Your task to perform on an android device: Shop for sneakers and athletic shoes by applying the sneakers and athletic shoes filters in the men's shoe categories in the Etsy app.
Image 0: 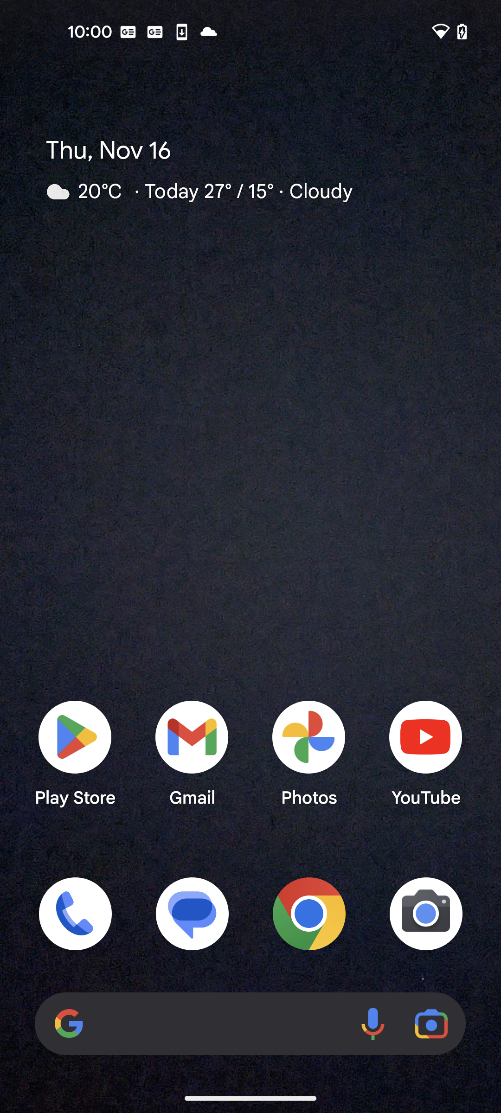
Open the Etsy app
Step 0: open app "Etsy"
Image 2: 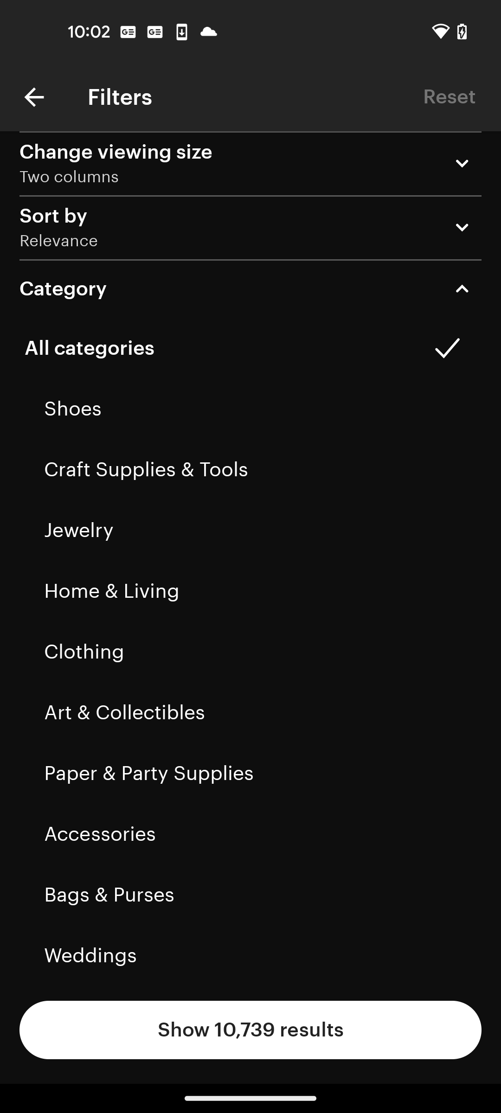
Select the shoes category
Step 2: click (243, 409)
Image 3: 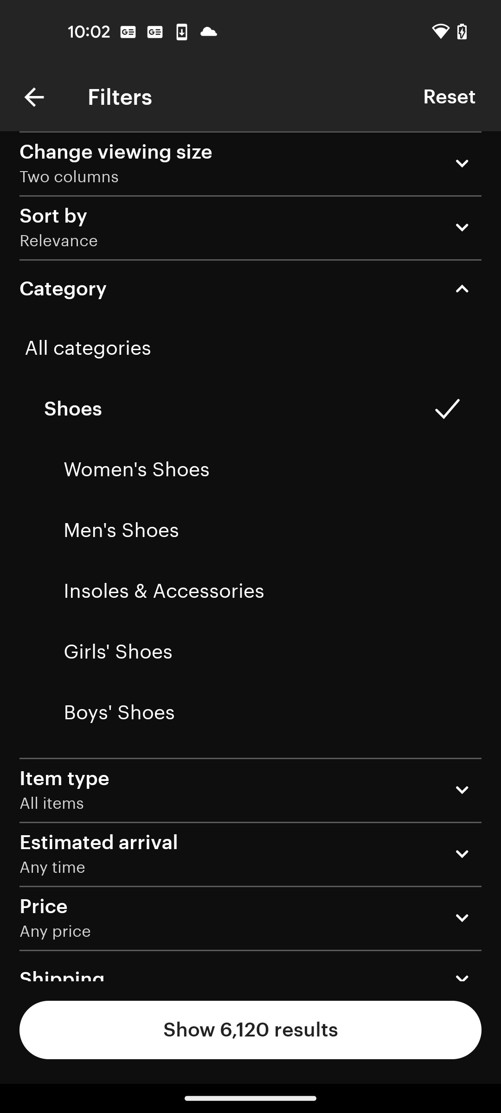
Go to the men's Shoes category
Step 3: click (243, 530)
Image 4: 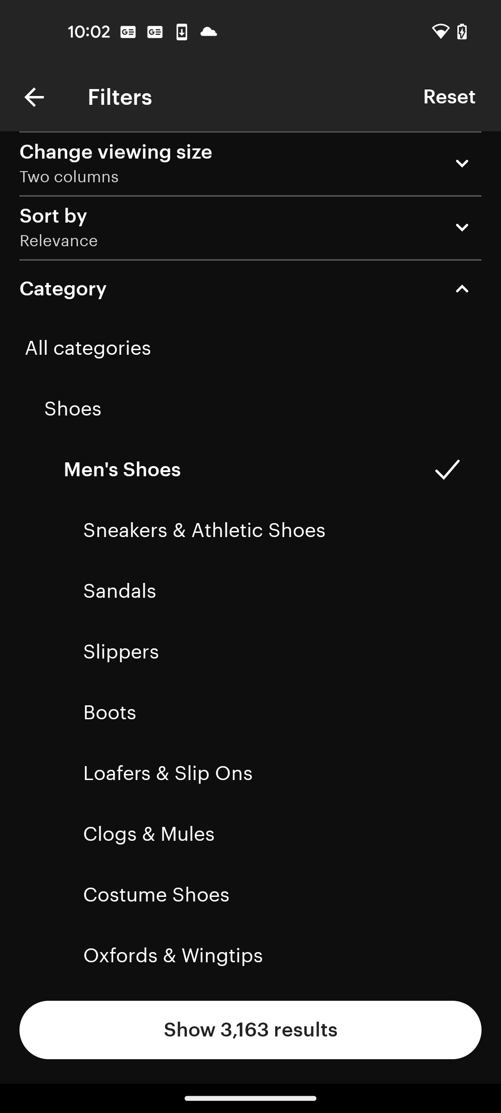
Choose the sneakers and athletic shoes filter
Step 4: click (243, 530)
Image 5: 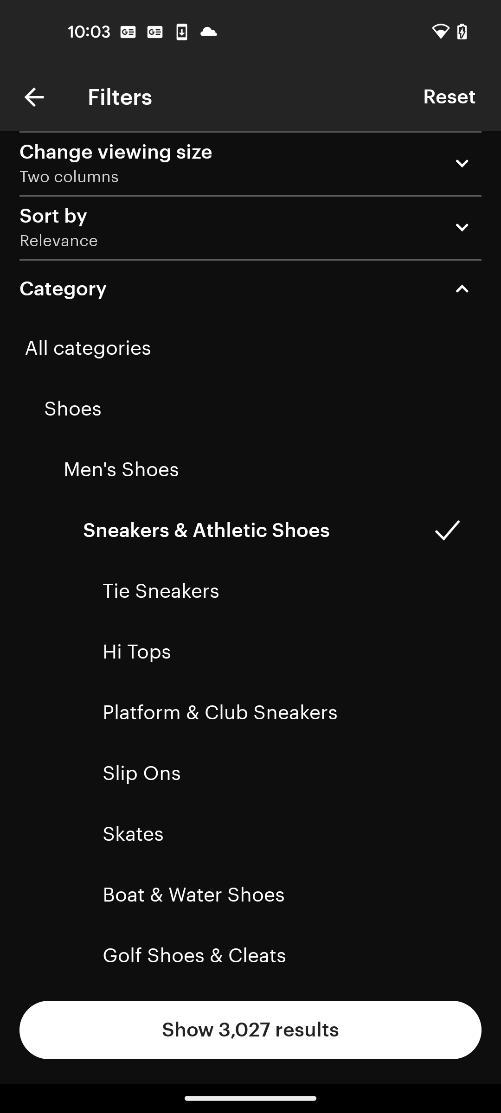
Click on the Show results button
Step 5: click (250, 1030)